Your task to perform on an android device: I want to try a different Radio app. Search for radio stations in TuneIn Radio app for Orleans, France location.
Image 1: 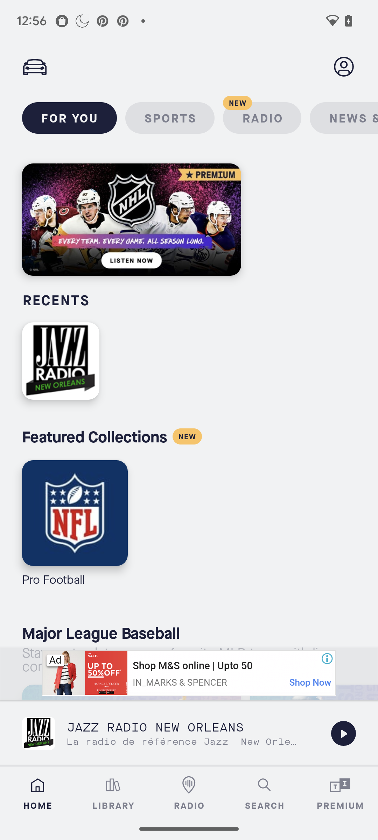
Click on the radio button.
Step 1: click (189, 792)
Image 2: 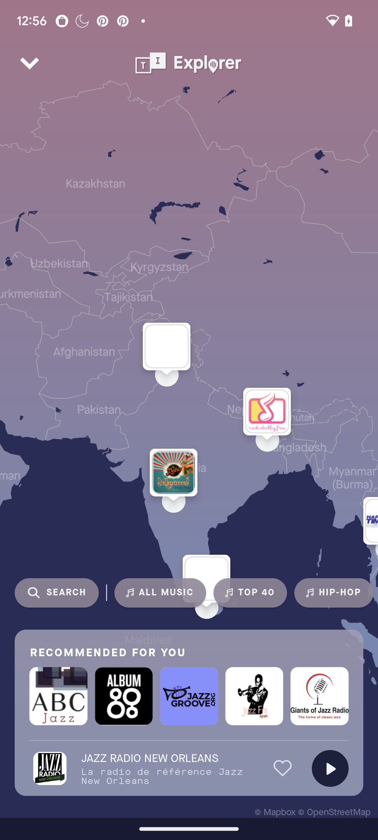
Click on the search bar.
Step 2: click (57, 593)
Image 3: 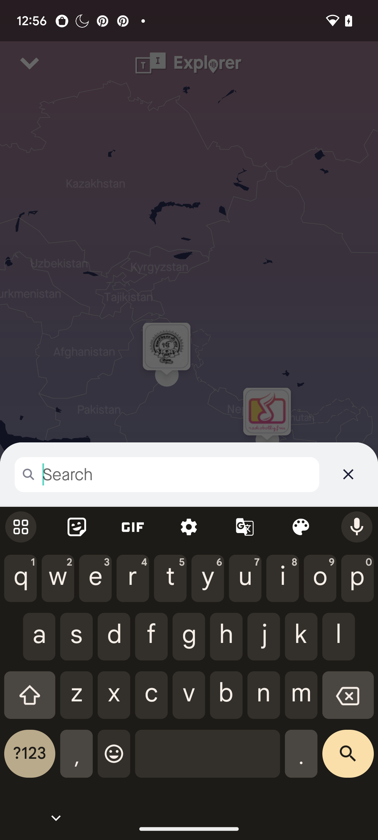
Enter the location.
Step 3: type "Orleans, France."
Image 4: 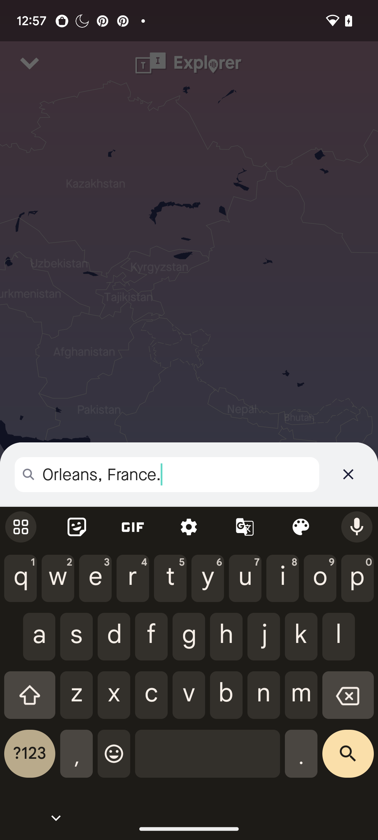
Click on the search icon.
Step 4: click (348, 759)